Your task to perform on an android device: I want to search for my friend Ayush's contact information.
Image 0: 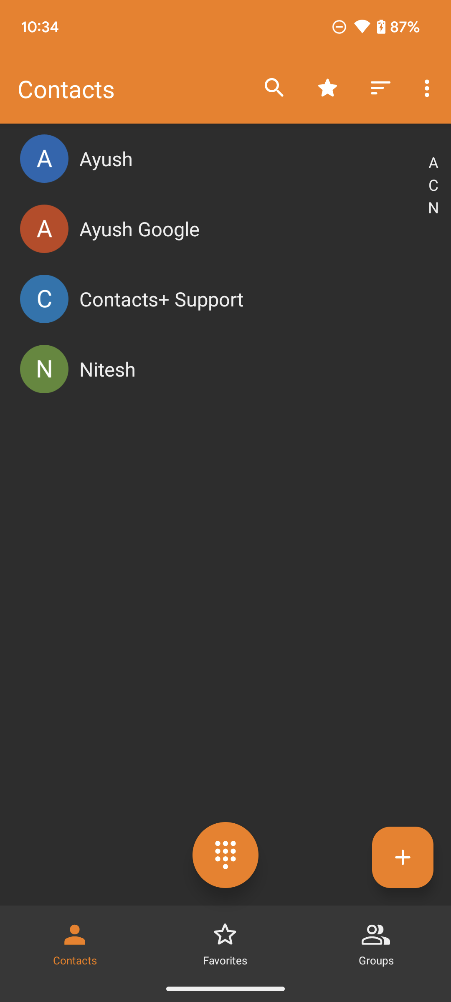
Click on the search icon on the screen.
Step 0: click (274, 88)
Image 1: 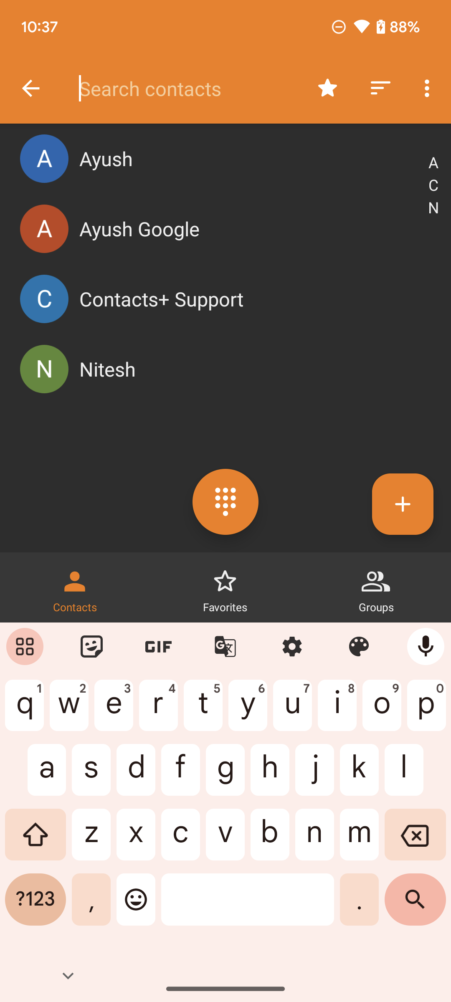
Type Ayush on the screen.
Step 1: type "Ayush"
Image 2: 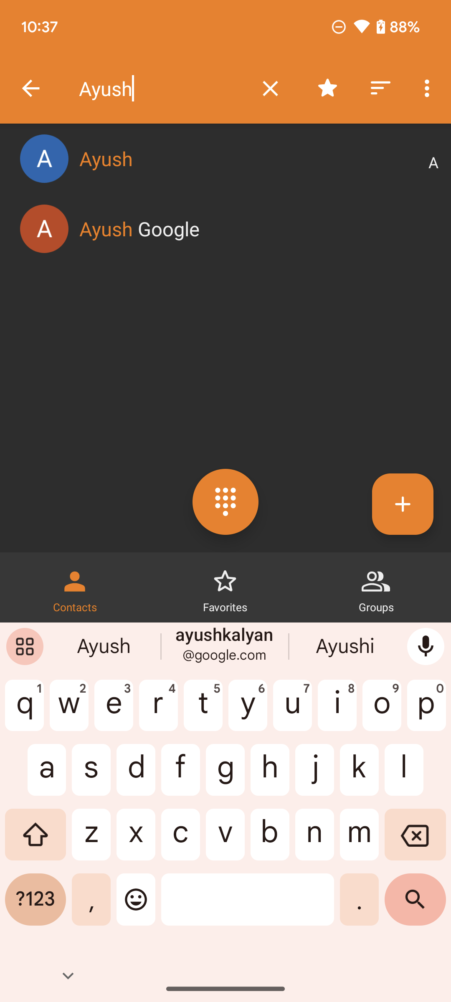
Click on the Ayush on the screen.
Step 2: click (252, 158)